Your task to perform on an android device: I want to change the daily alarm for 5.30 pm to go to the gym and set it on repeat on the Alarmy app.
Image 0: 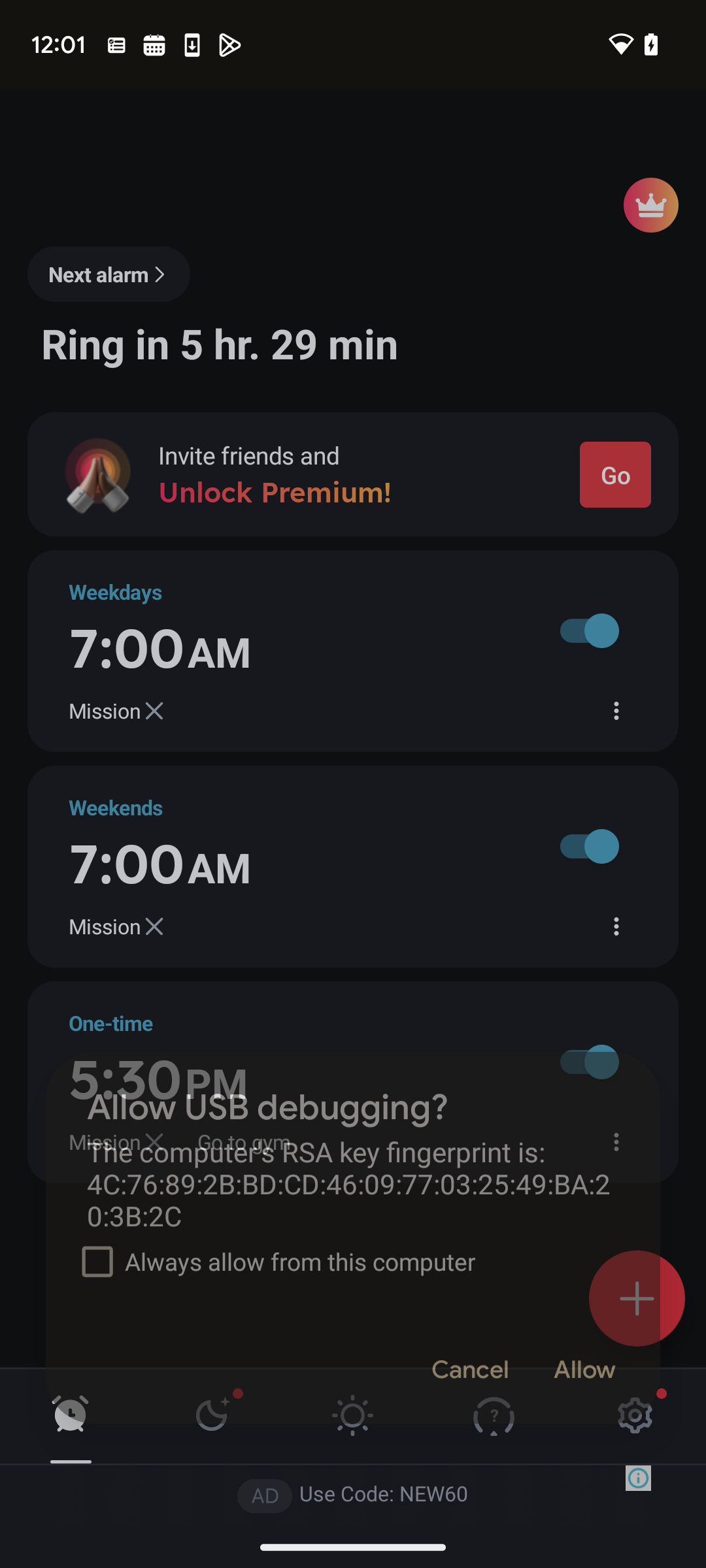
Click on the alarm to go gym
Step 0: click (261, 1081)
Image 1: 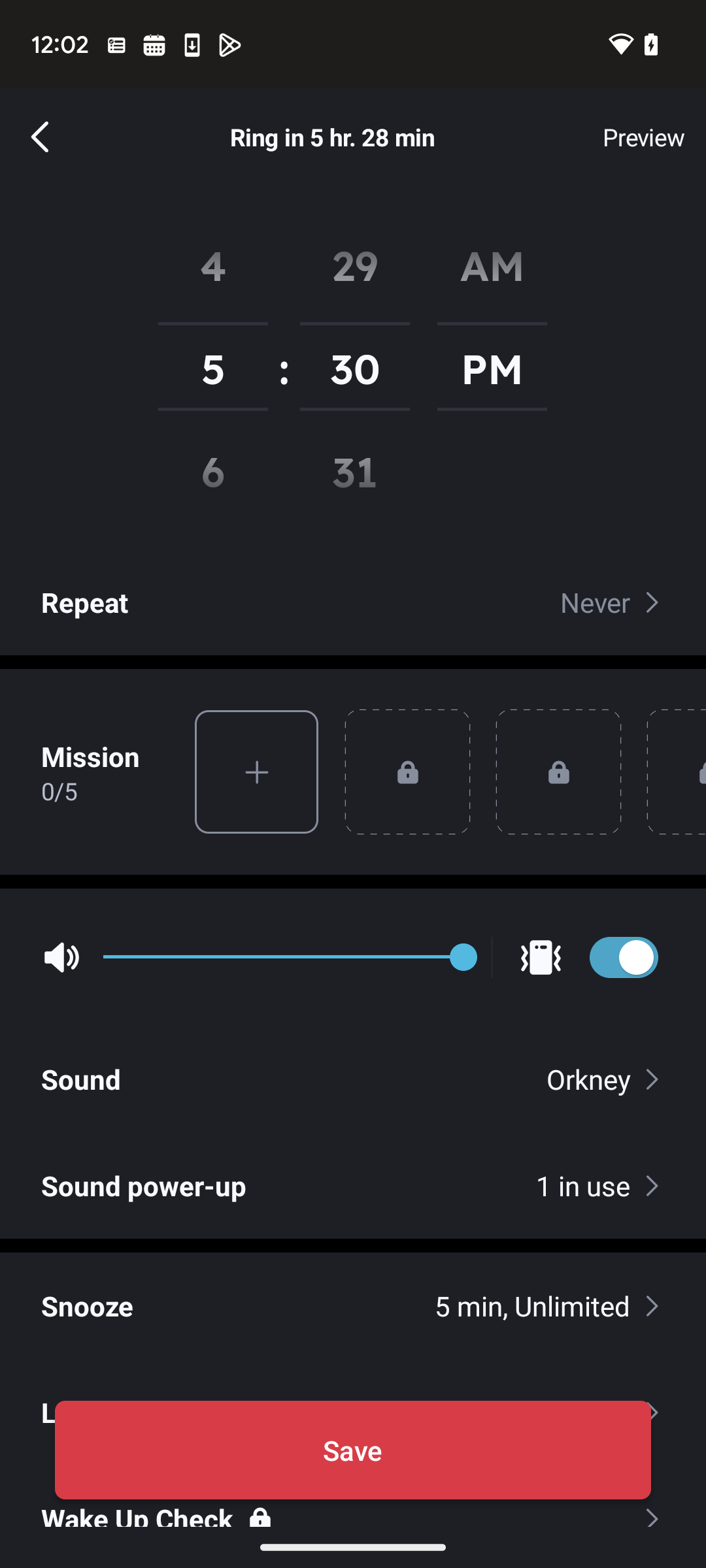
Click on repeat
Step 1: click (482, 602)
Image 2: 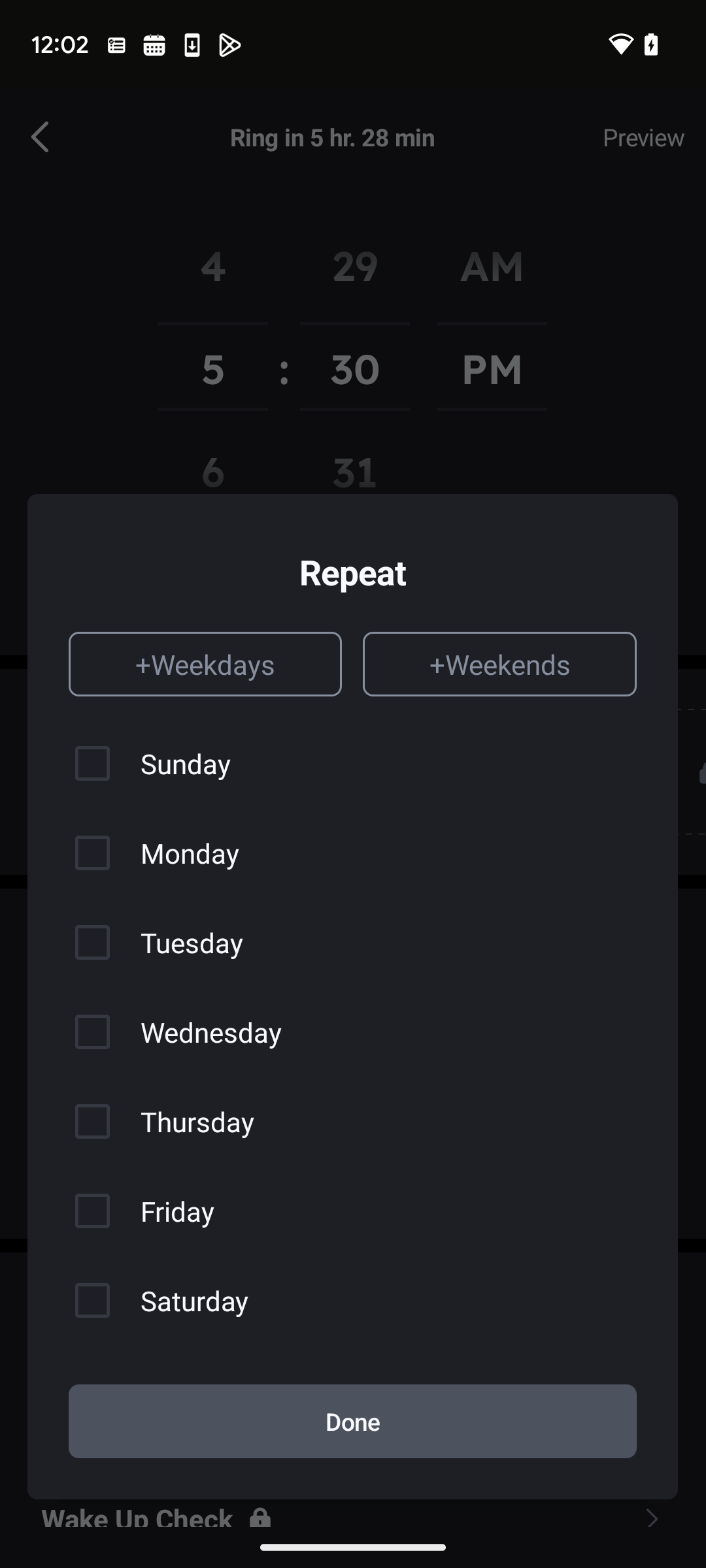
Select weekdays
Step 2: click (205, 664)
Image 3: 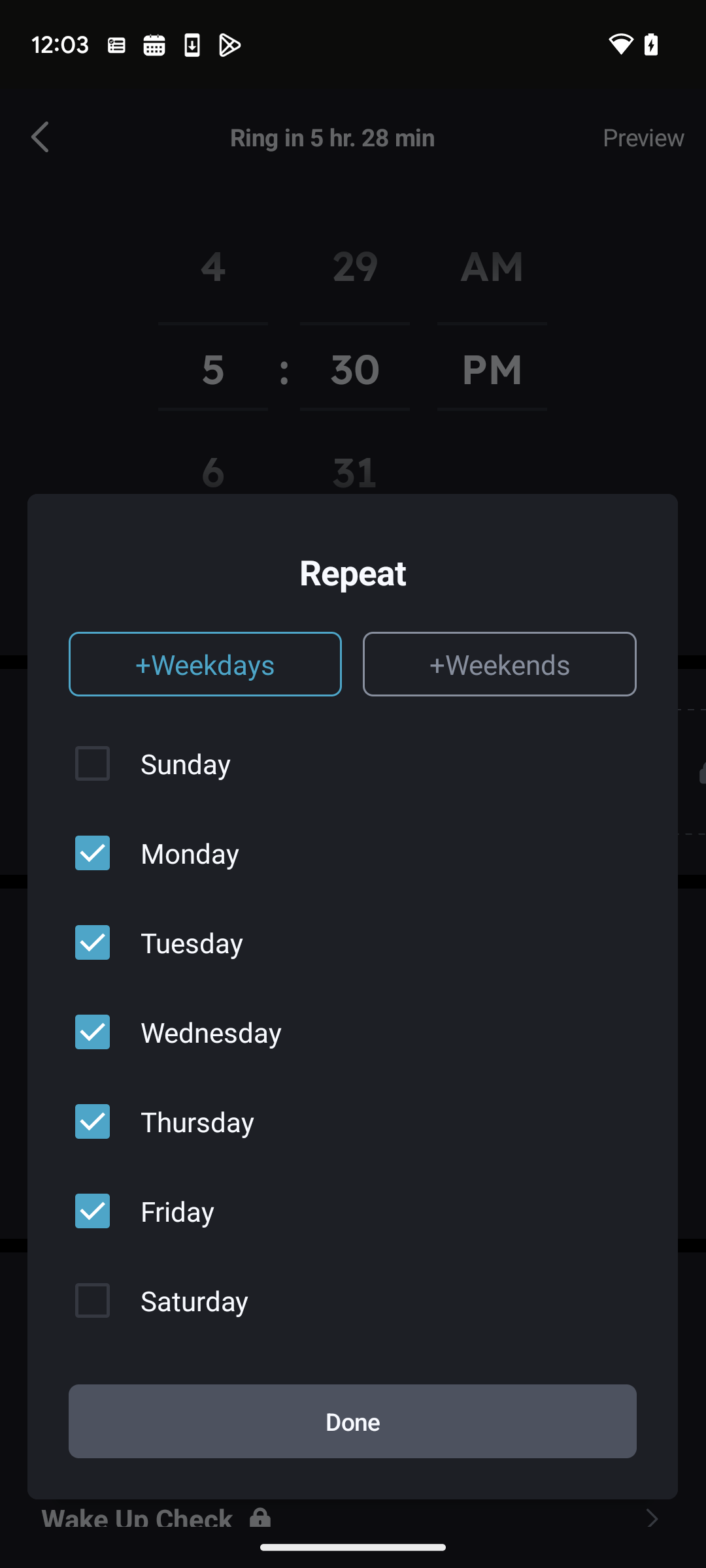
Click on done
Step 3: click (439, 1426)
Image 4: 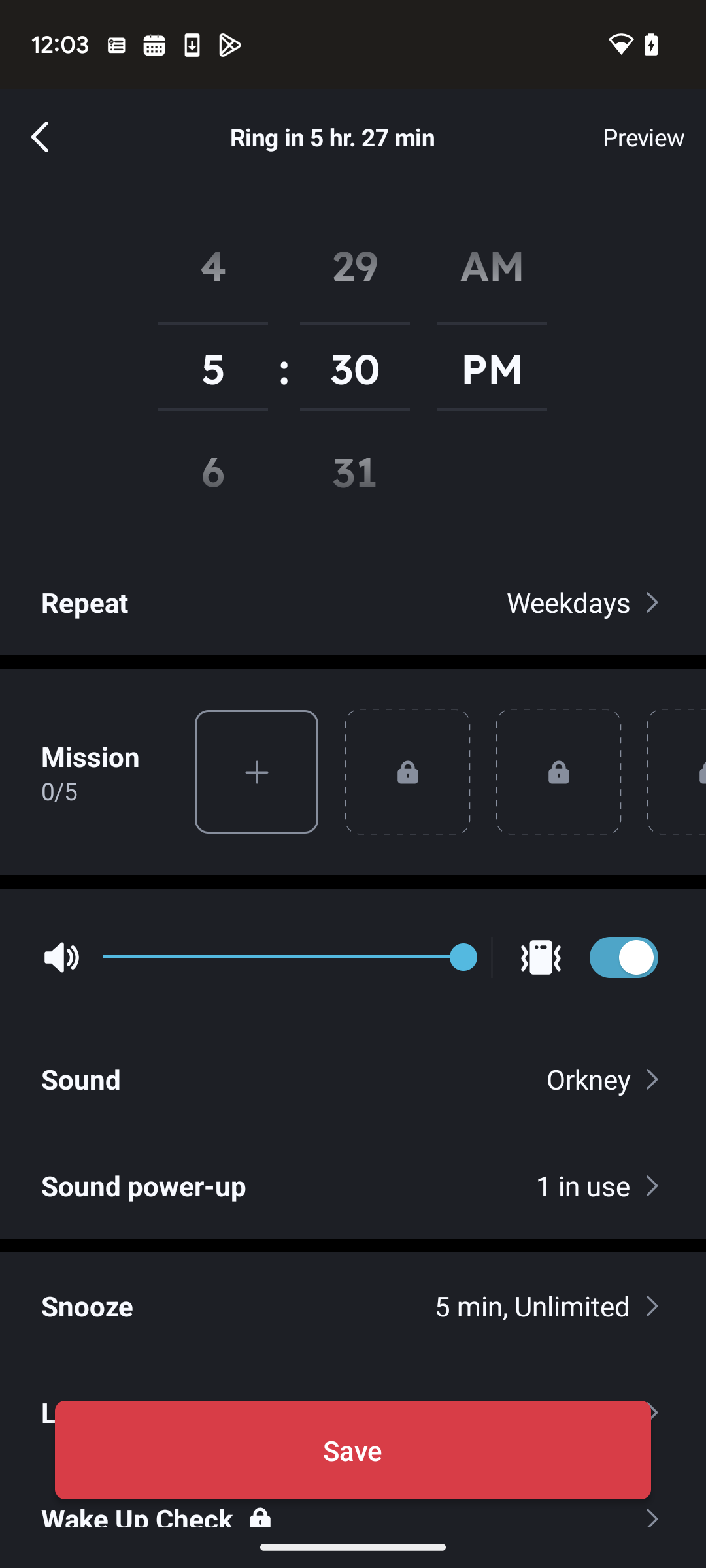
Click on done
Step 4: click (312, 1454)
Image 5: 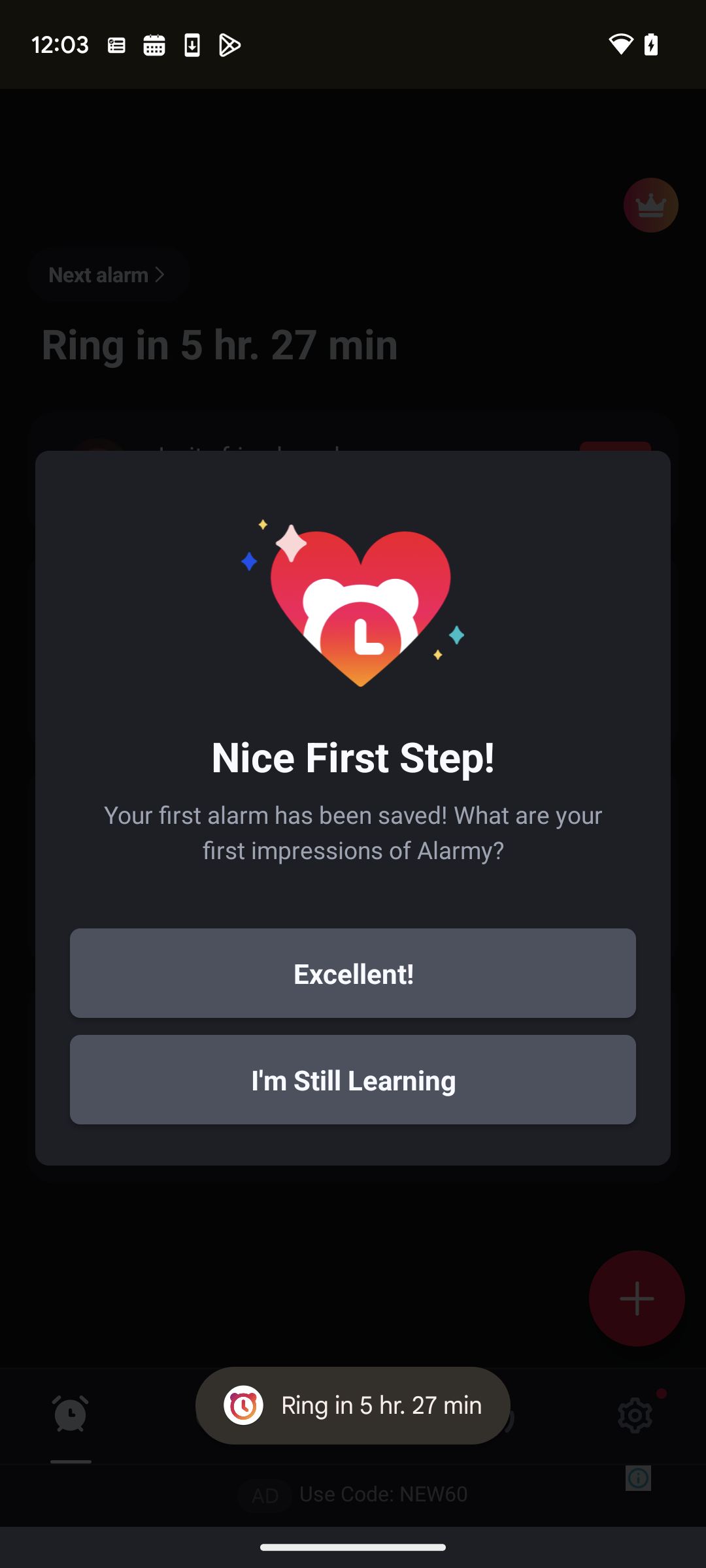
Click on done
Step 5: click (505, 1230)